Your task to perform on an android device: I want to Delete my audio.
Image 1: 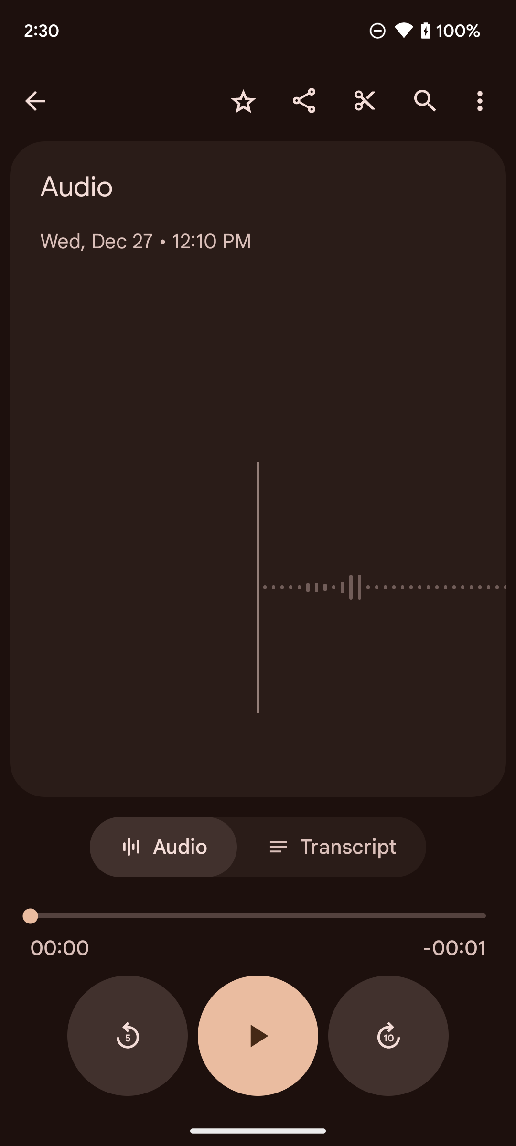
Click on the three dots on the screen.
Step 1: click (485, 101)
Image 2: 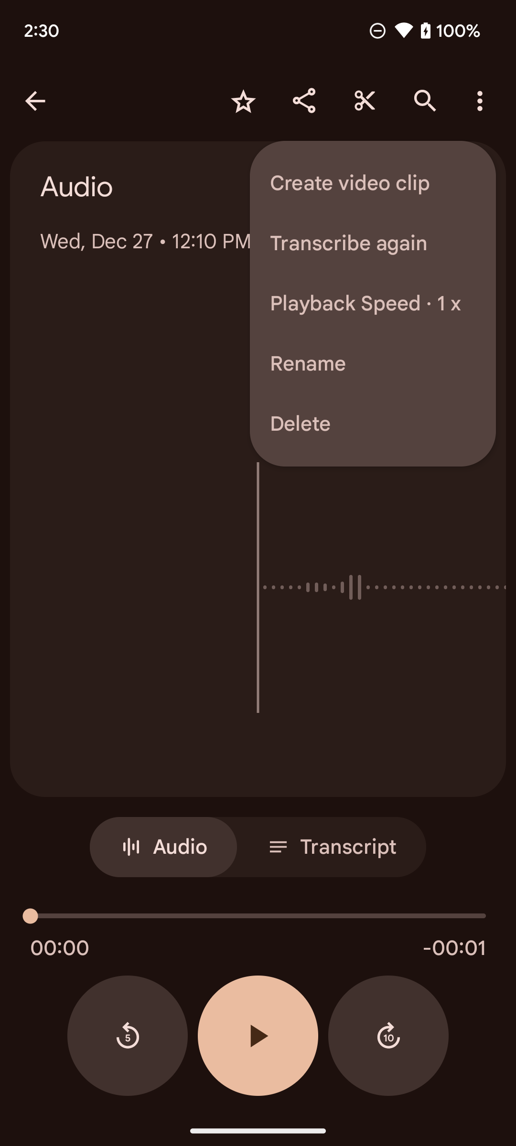
Click on the Delete option on the screen.
Step 2: click (373, 424)
Image 3: 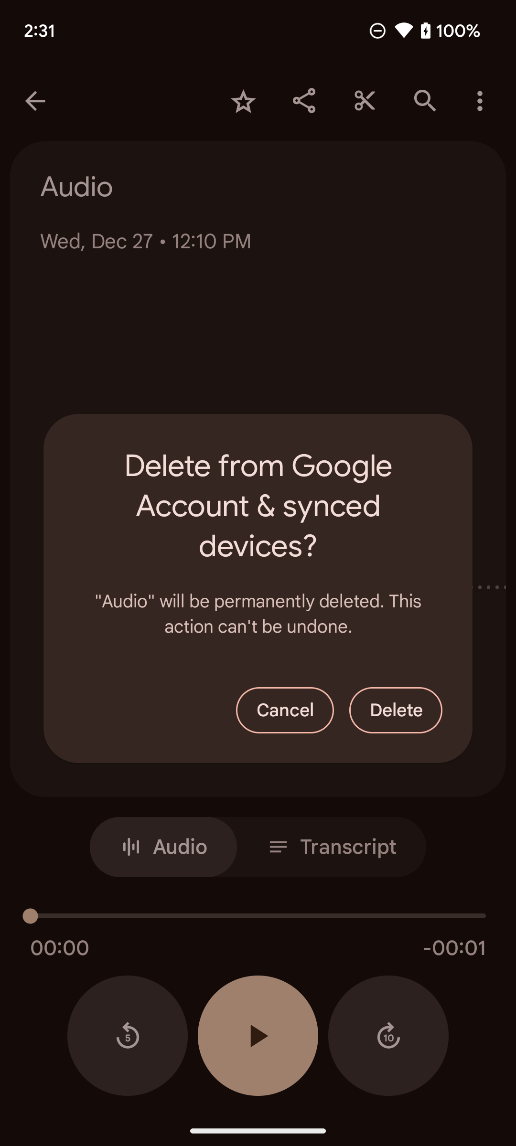
Click on the Delete option on the screen.
Step 3: click (396, 710)